Your task to perform on an android device: My main door lock was damaged yesterday and I want to fix it, search for the main door lock on flipkart app.
Image 1: 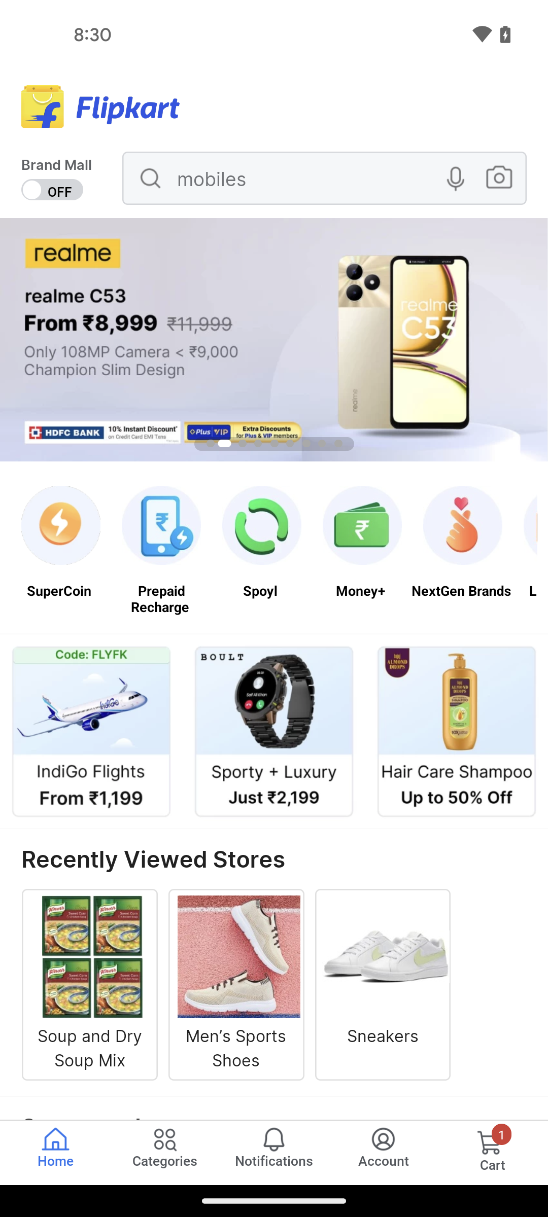
Tap on the search bar at the top of the screen
Step 1: click (308, 187)
Image 2: 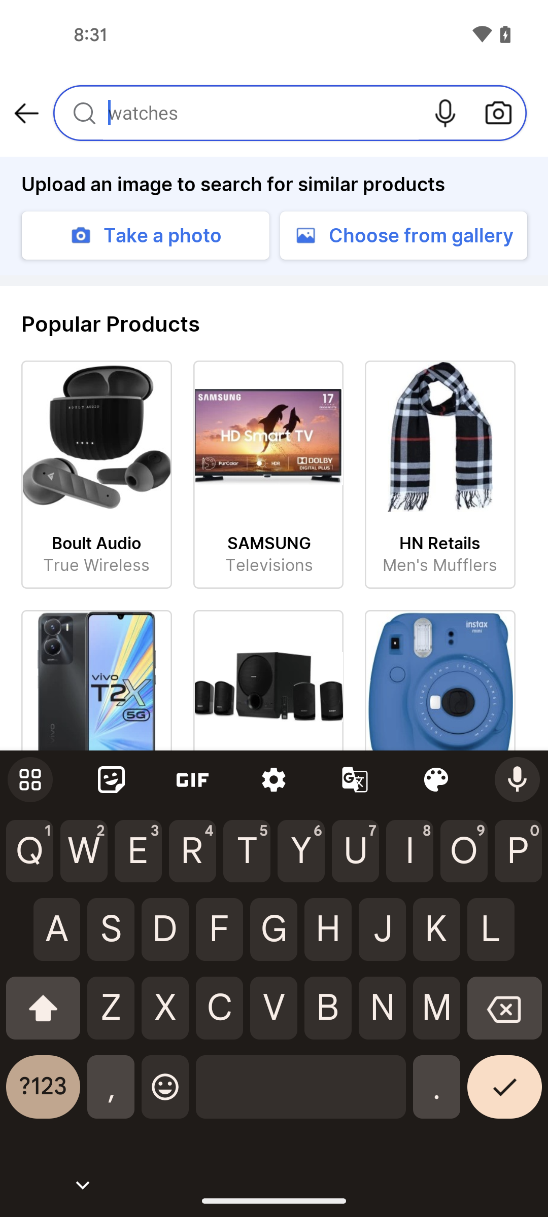
Search for the main door lock
Step 2: type "main door lock"
Image 3: 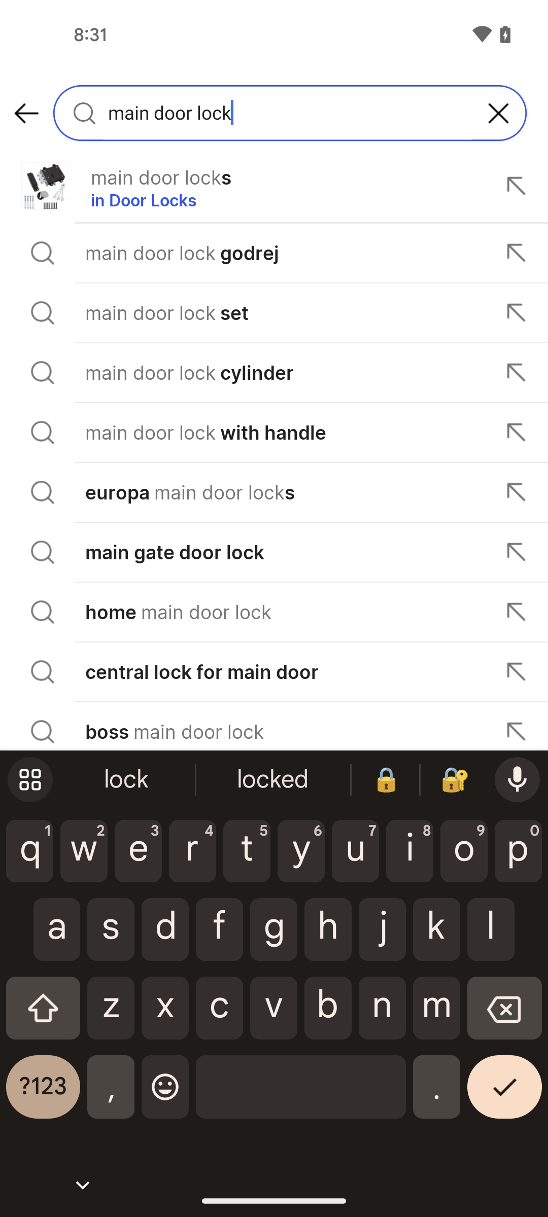
Select the first search result
Step 3: click (161, 177)